Your task to perform on an android device: In the Serenity app, I should track my progress if I want to keep myself motivated to meditate.
Image 0: 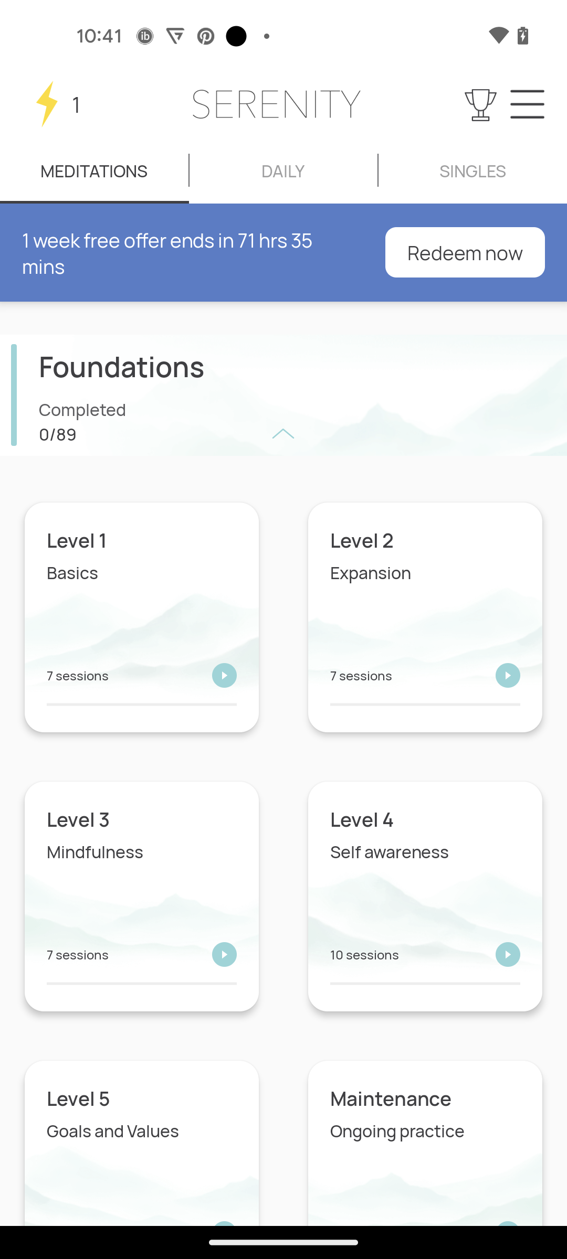
Click on the Winner cup icon 
Step 0: click (480, 104)
Image 1: 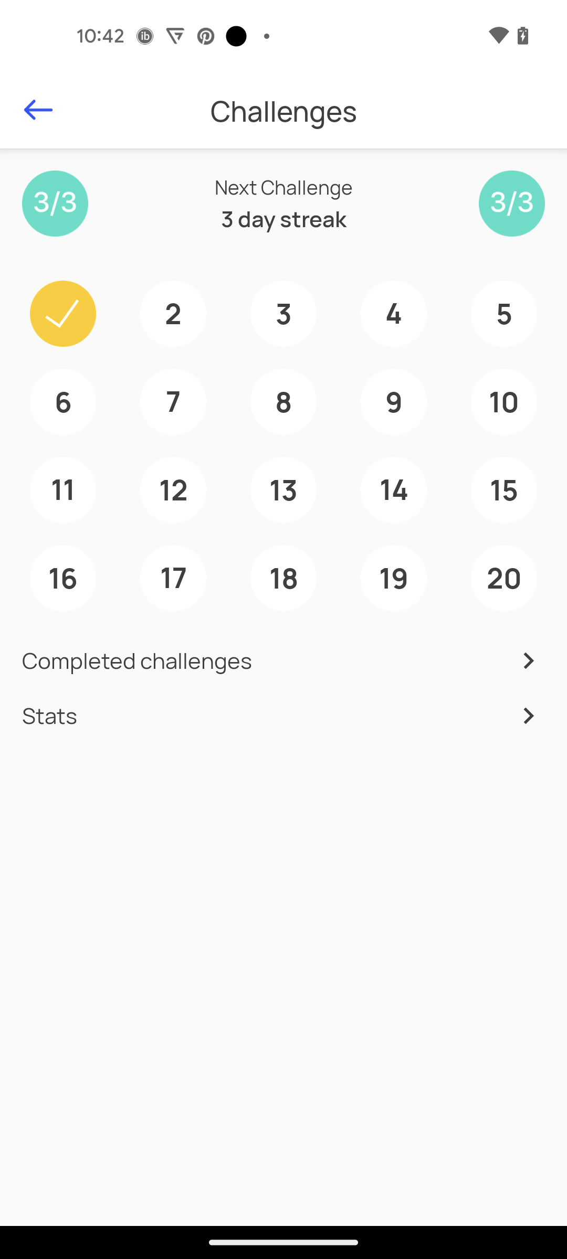
Click on the stats tab
Step 1: click (283, 715)